Your task to perform on an android device:  plan a route for me for the Loaction Lal Quila Chandni Chowk for now on the Waze app.
Image 0: 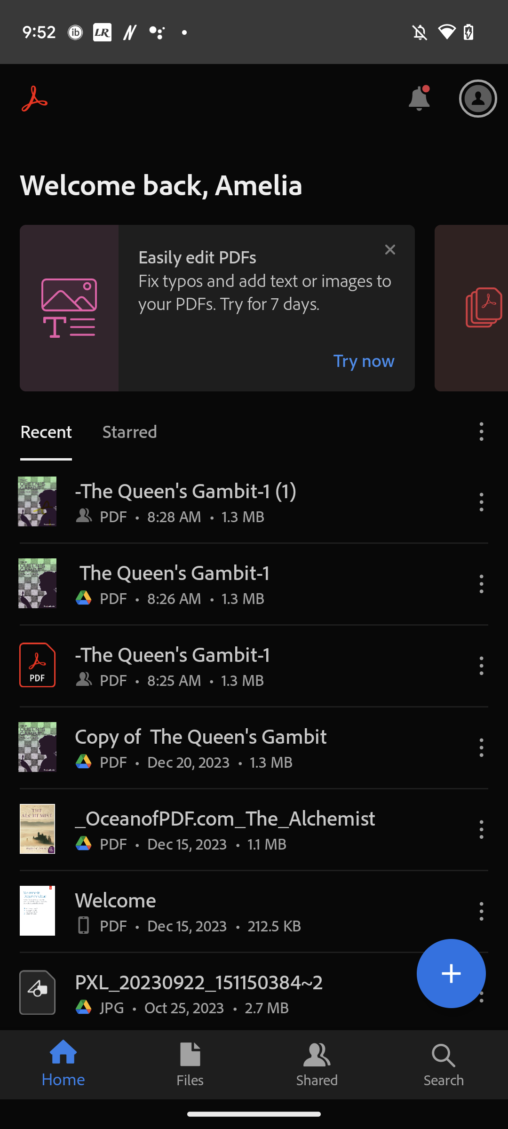
Open the waze app.
Step 0: open app "Waze"
Image 1: 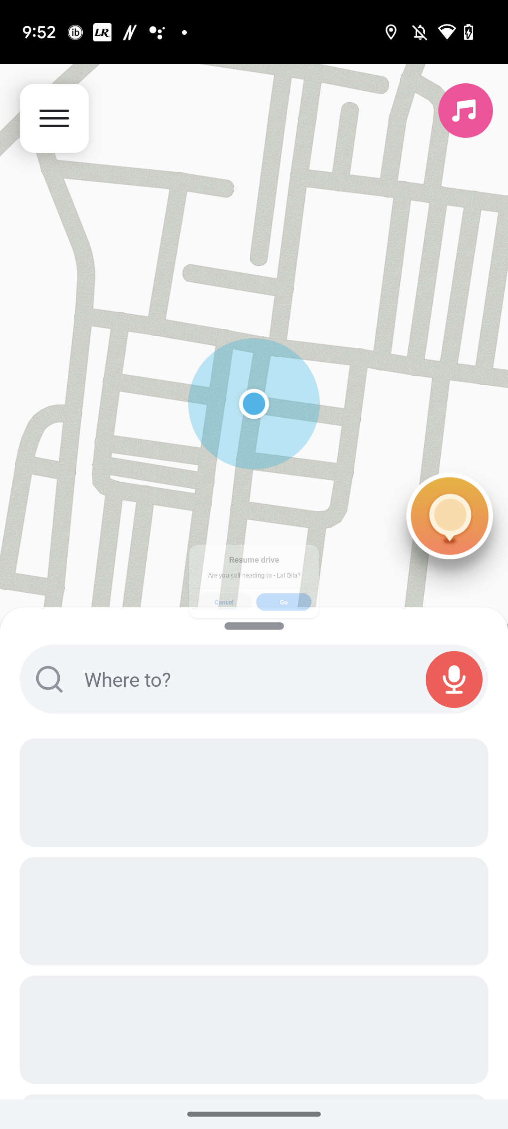
Click on the search box.
Step 1: click (254, 679)
Image 2: 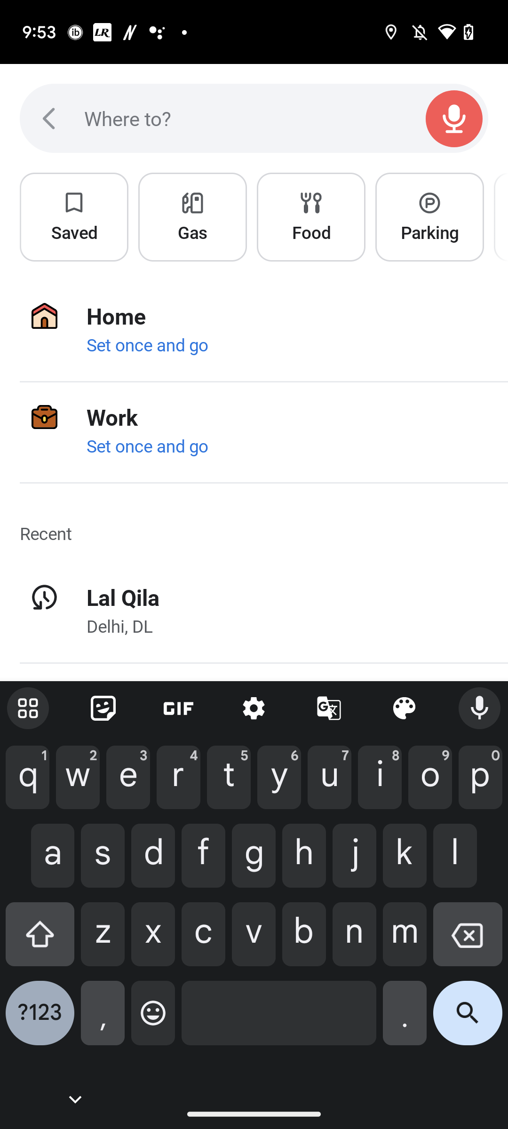
Type "Lal Quila chandni chowk" in the search box.
Step 2: type ""Lal Quila chandni chowk"
Image 3: 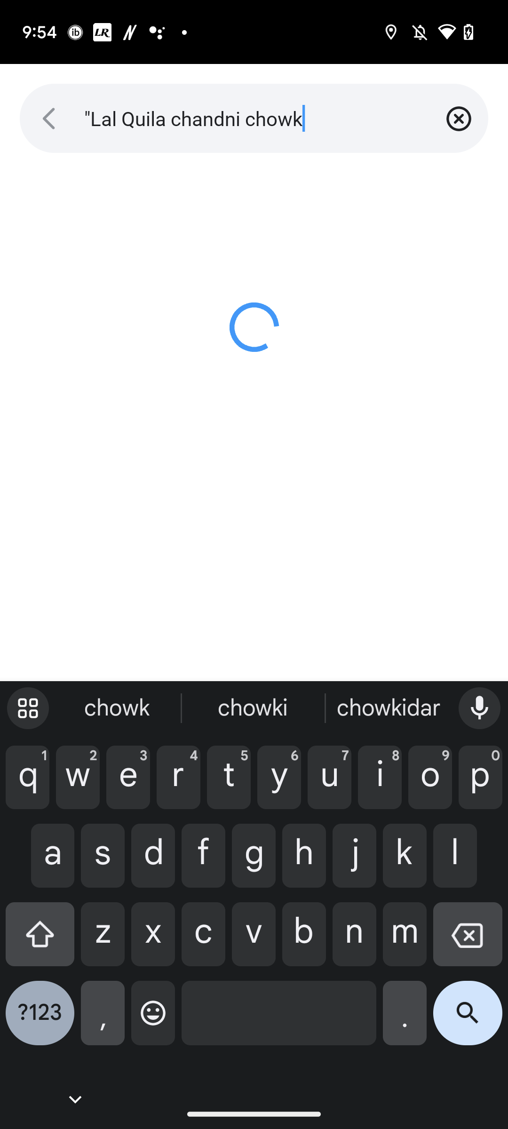
Type "Lal Quila chandni chowk" in the search box.
Step 3: wait
Image 4: 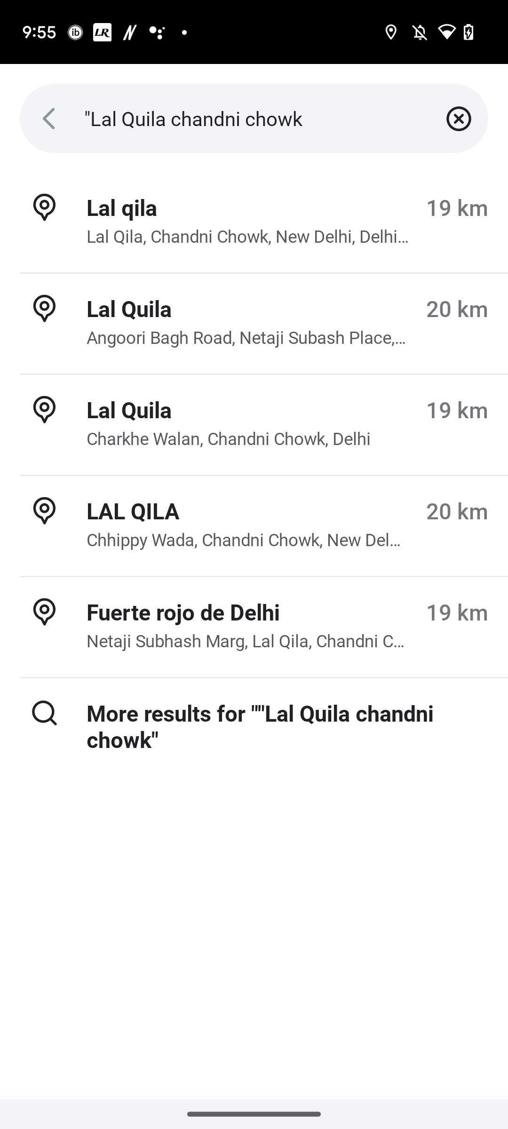
Click on the first tab lal Qila.
Step 4: click (256, 207)
Image 5: 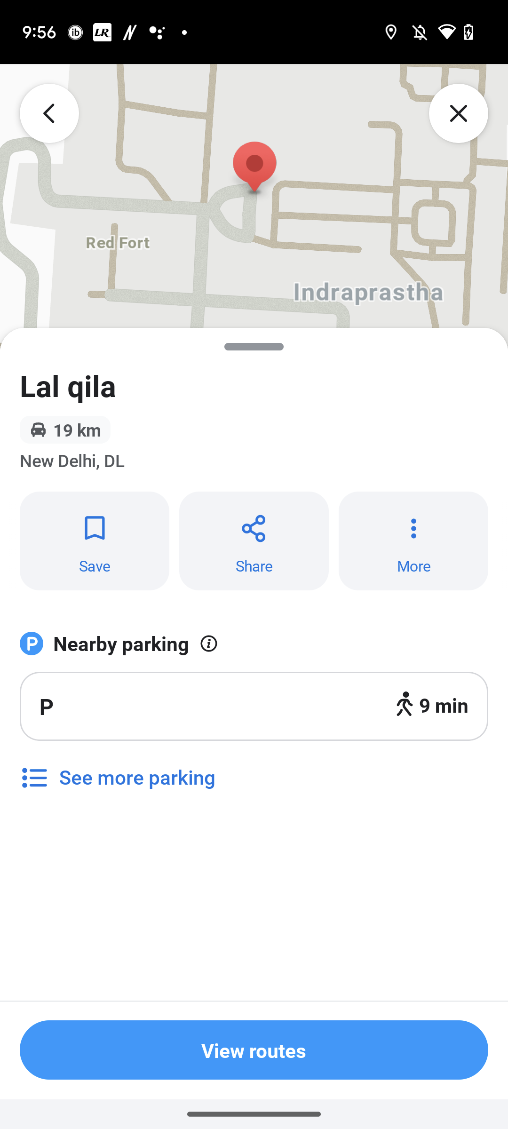
Click on the "View Routes" button.
Step 5: click (379, 1037)
Image 6: 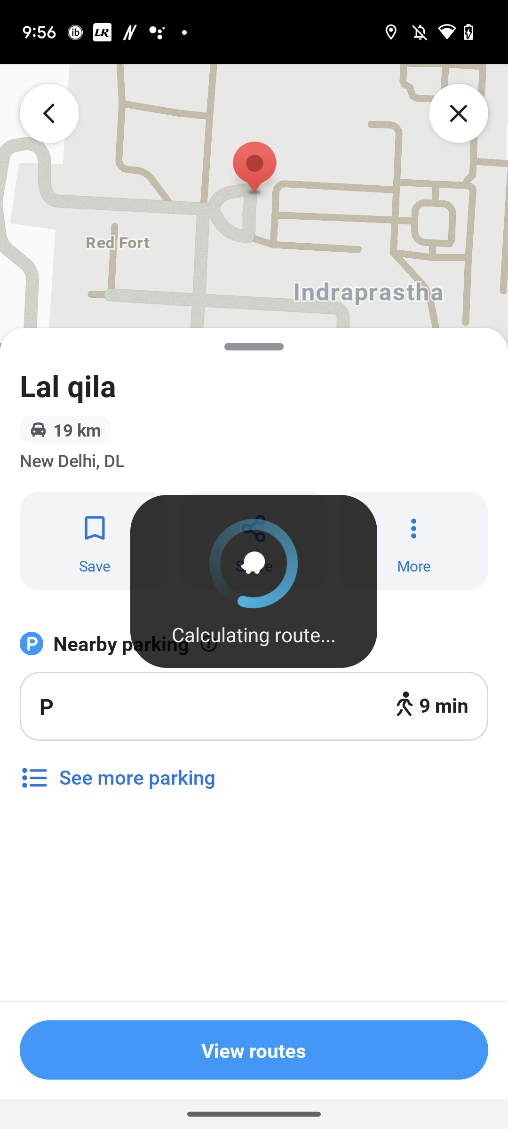
Click on the "View Routes" button.
Step 6: wait